Your task to perform on an android device: In order to increase my focus on meditation, listen to the Rise and Greet the Day meditation in the Simple Habits app.
Image 0: 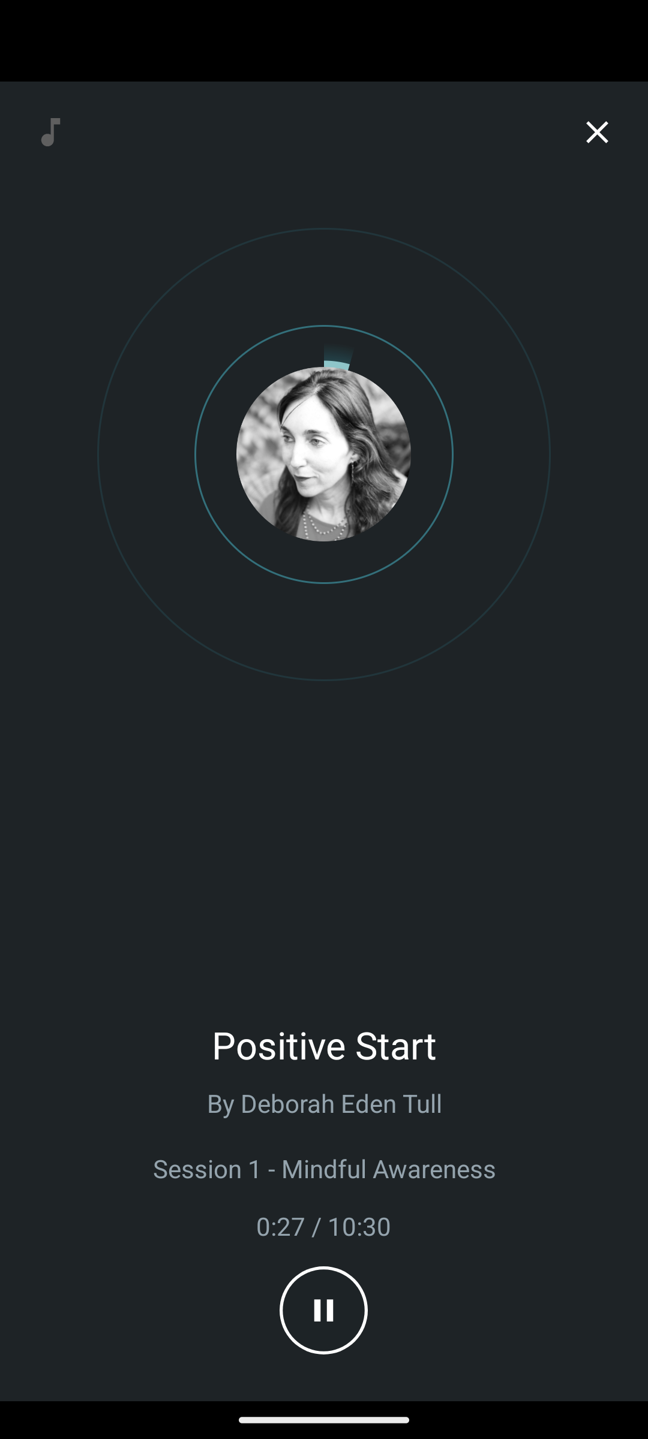
Click on the close button at the top right corner of the screen
Step 0: click (597, 132)
Image 1: 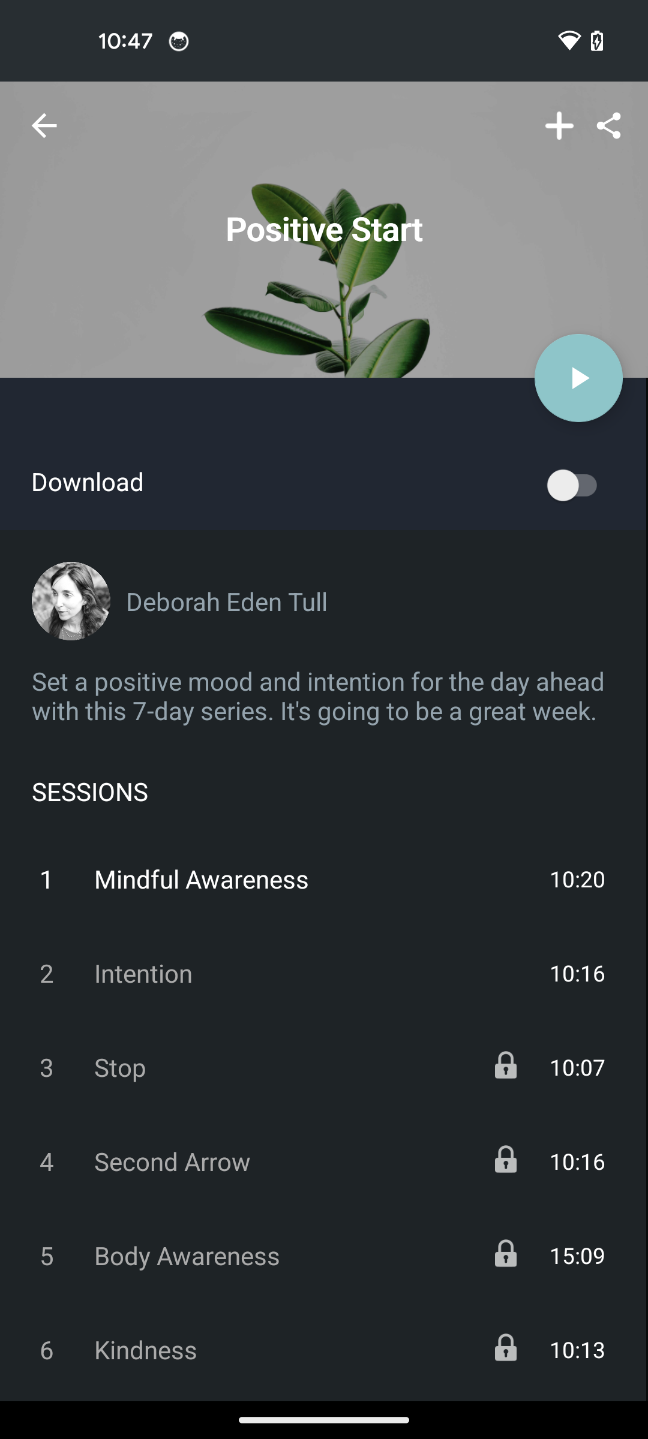
Get back to the previous page of the app
Step 1: press back button
Image 2: 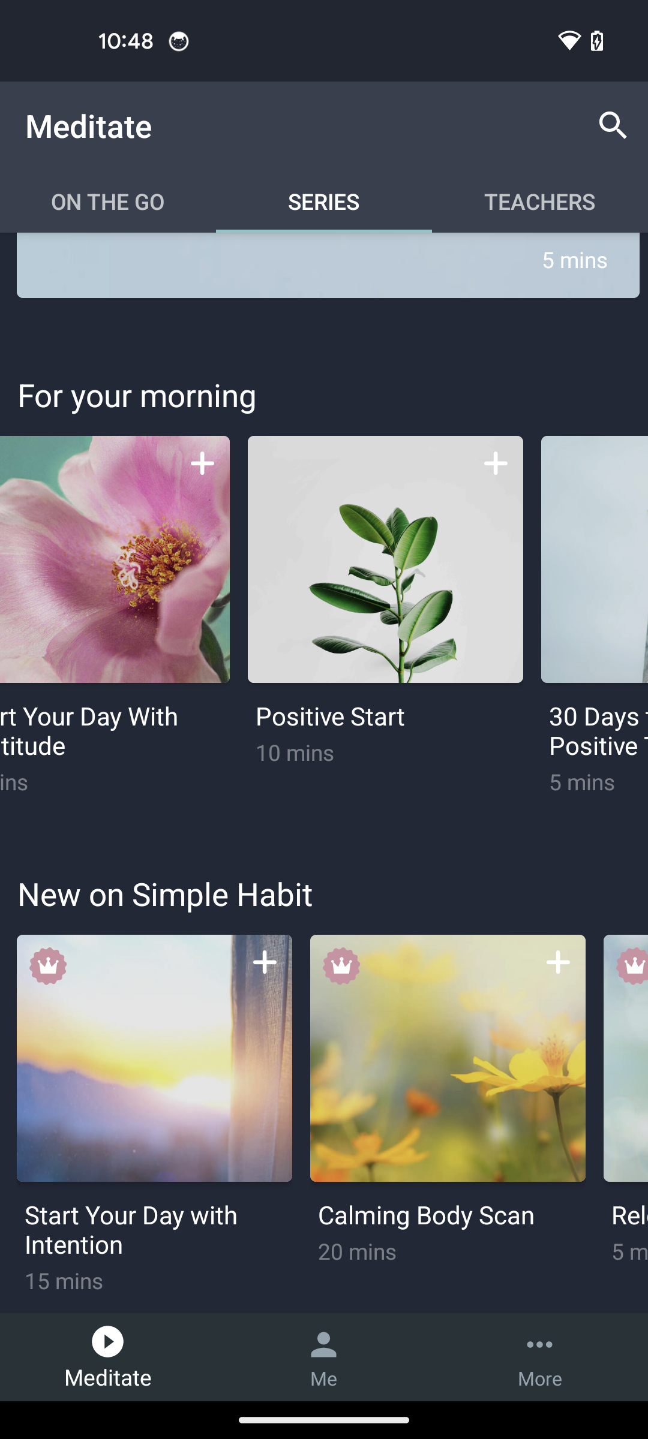
Swipe left for your morning meditations
Step 2: scroll right
Image 3: 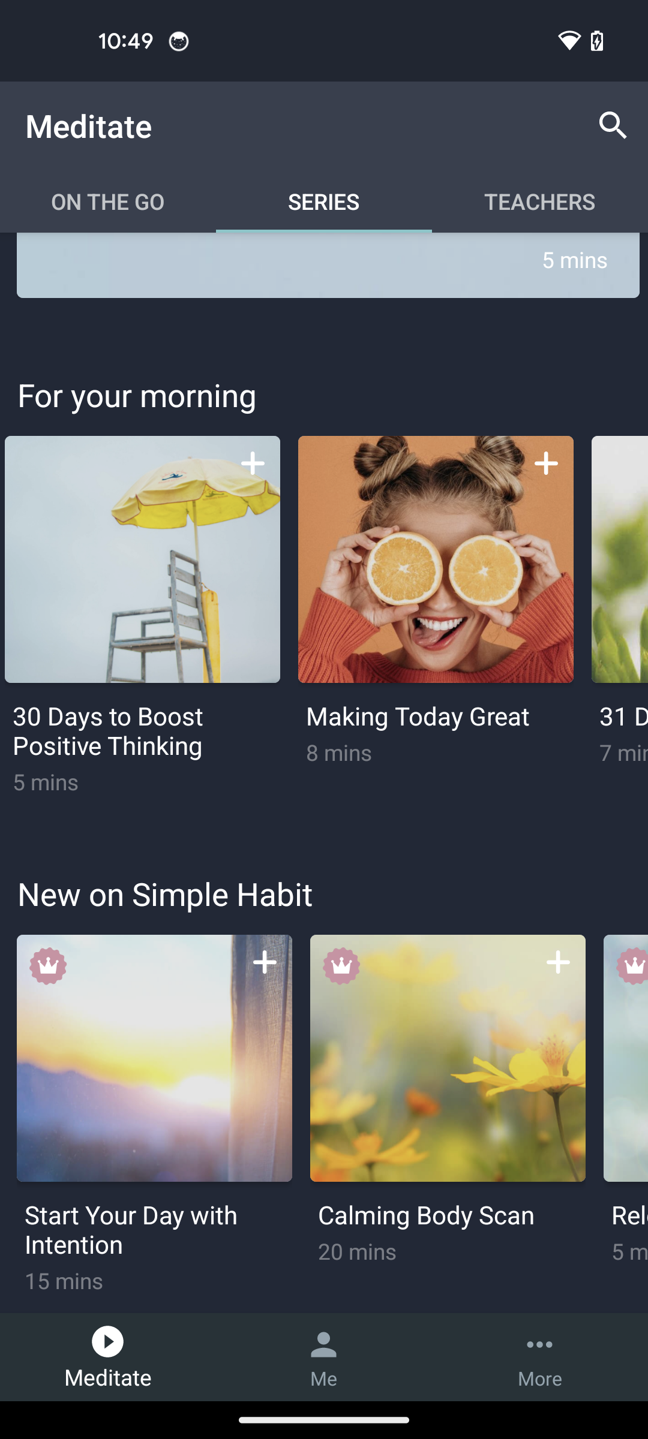
Swipe left for your morning meditations
Step 3: scroll right
Image 4: 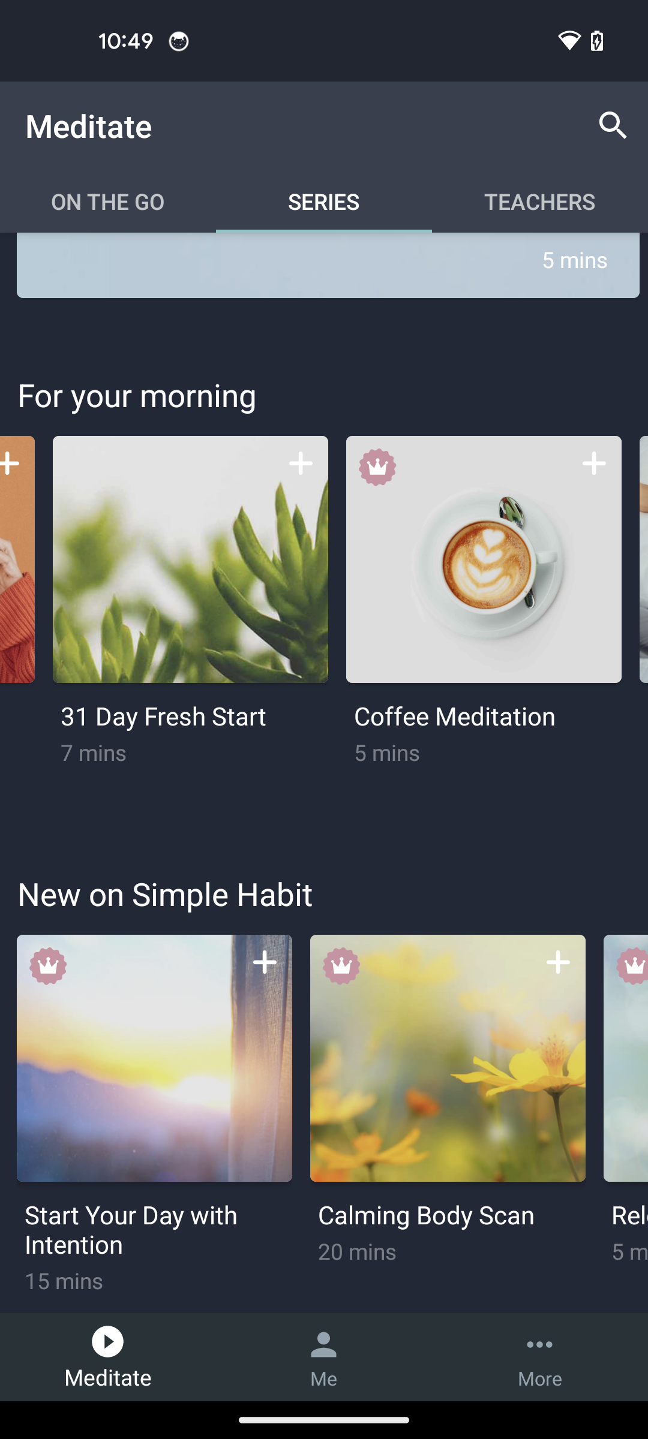
Swipe left for your morning meditations
Step 4: scroll right
Image 5: 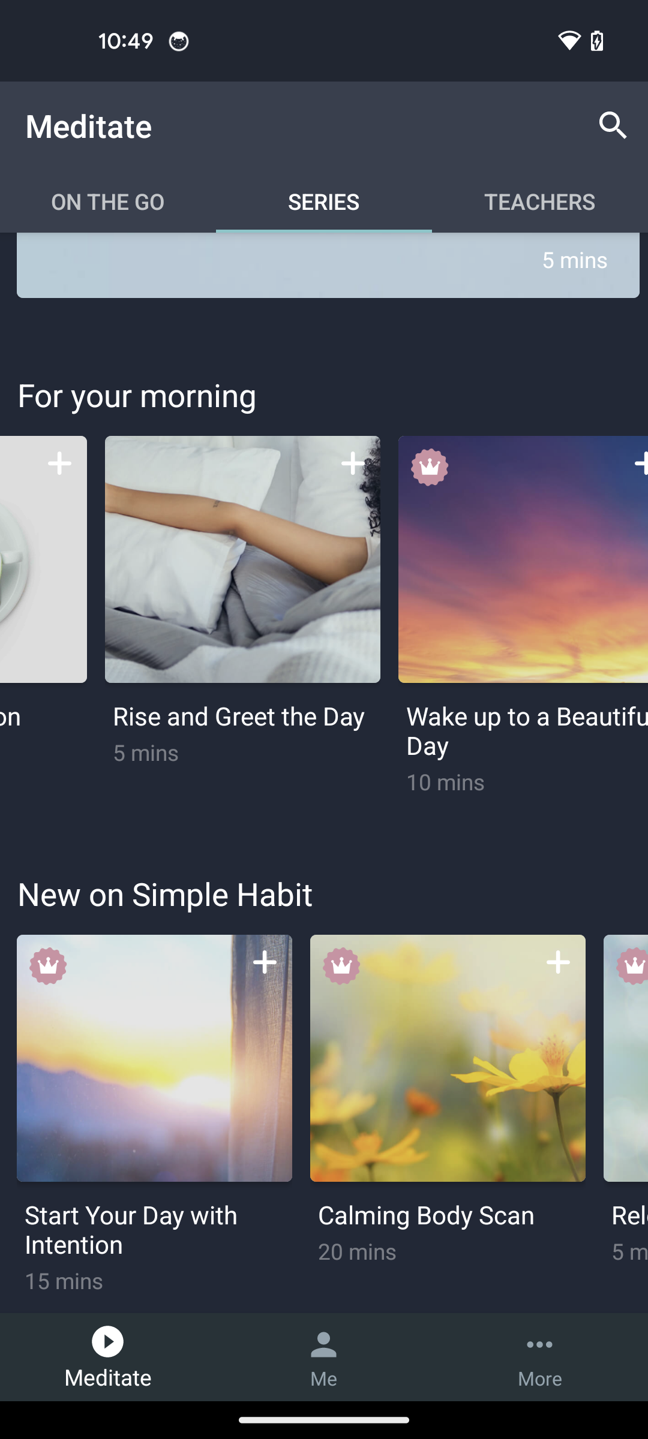
Click on the Rise and Greet the day meditation
Step 5: click (218, 631)
Image 6: 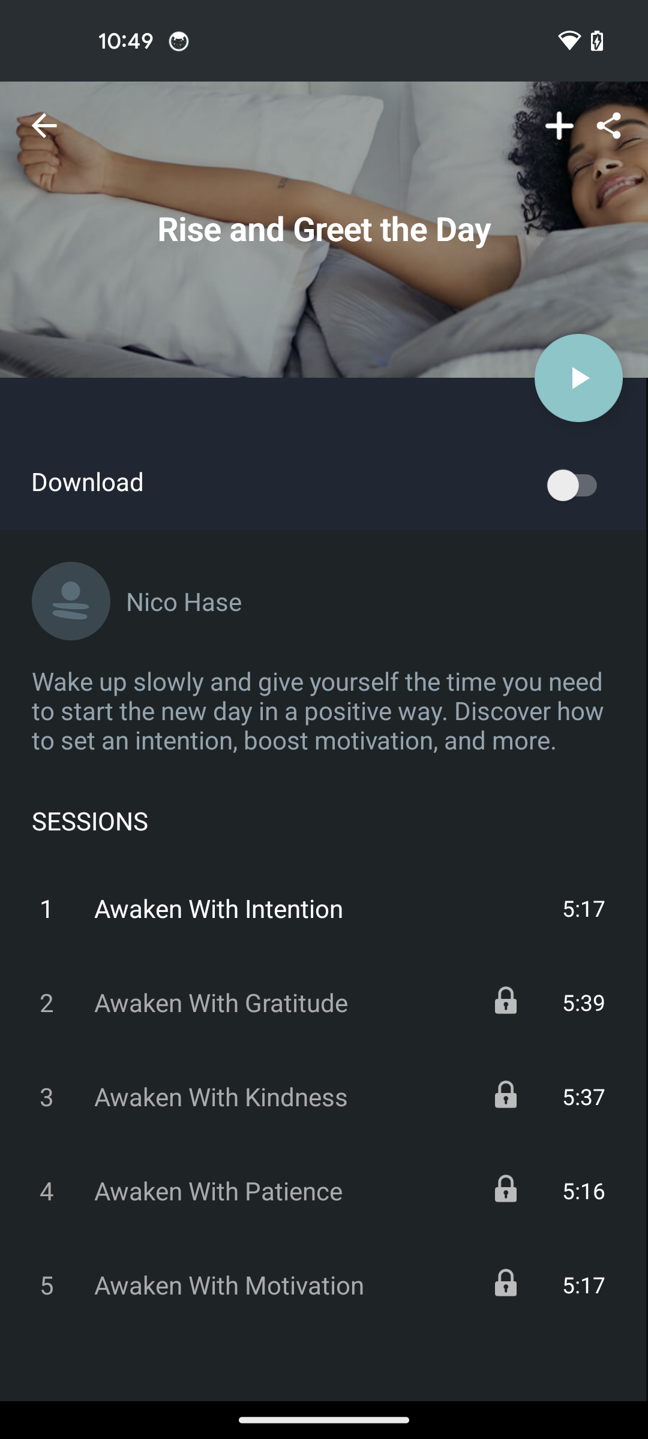
Click on the play button 
Step 6: click (575, 372)
Image 7: 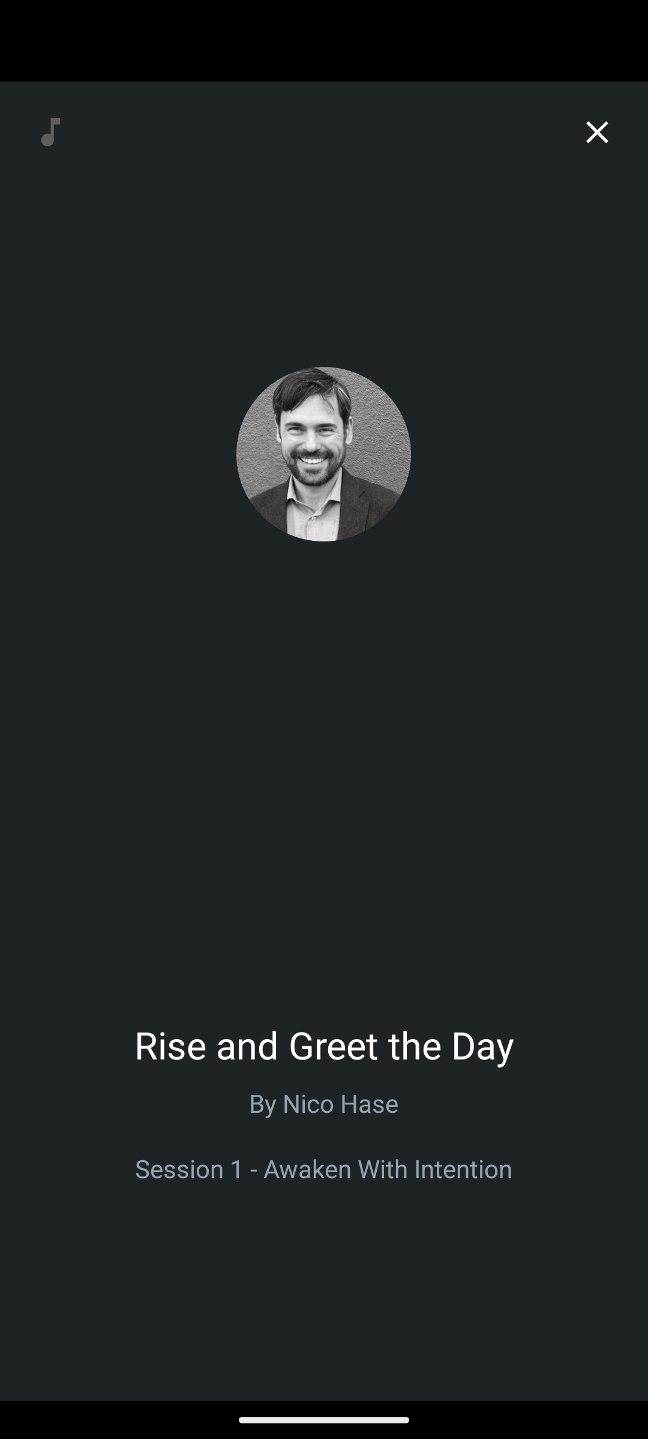
Click on the play button 
Step 7: wait